Your task to perform on an android device: I want to listen to my speech on Data Analytics I just recorded.
Image 0: 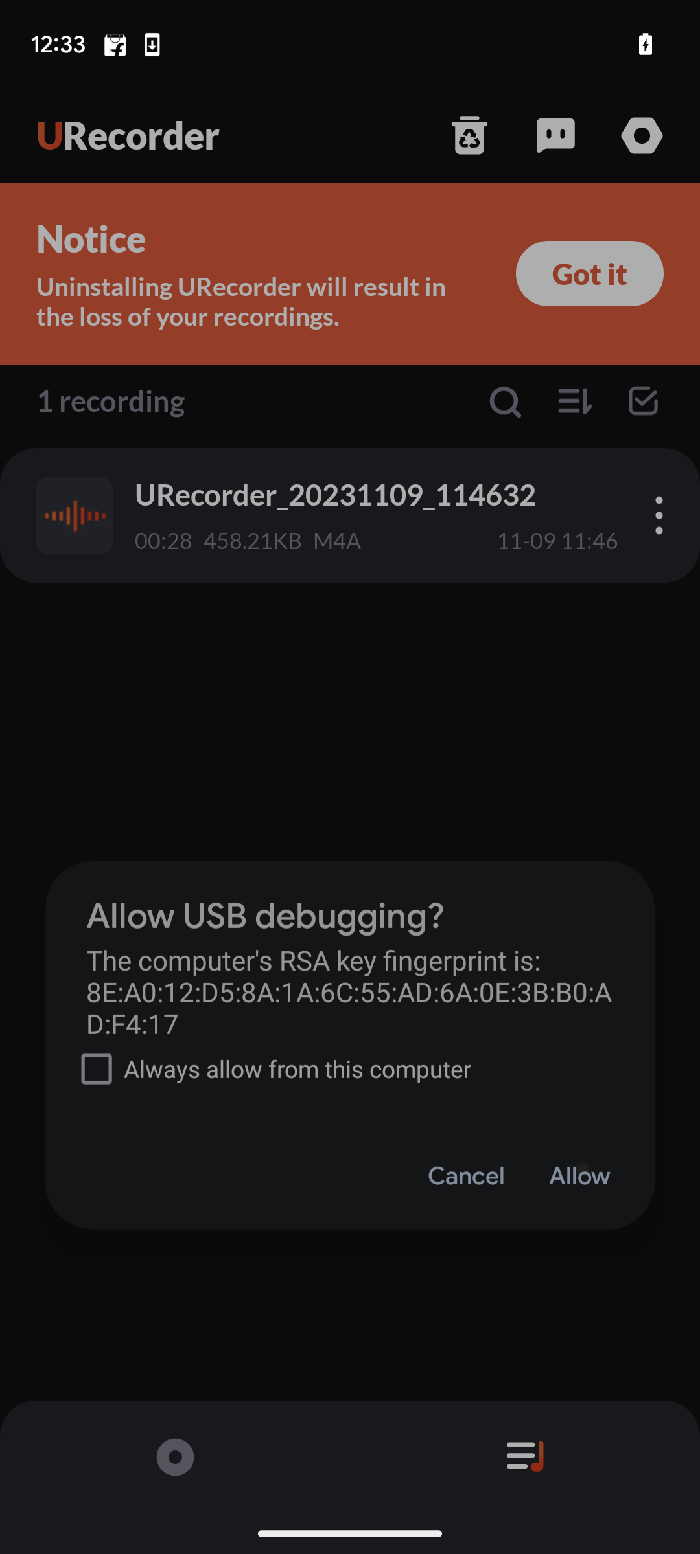
Step 0: wait
Image 1: 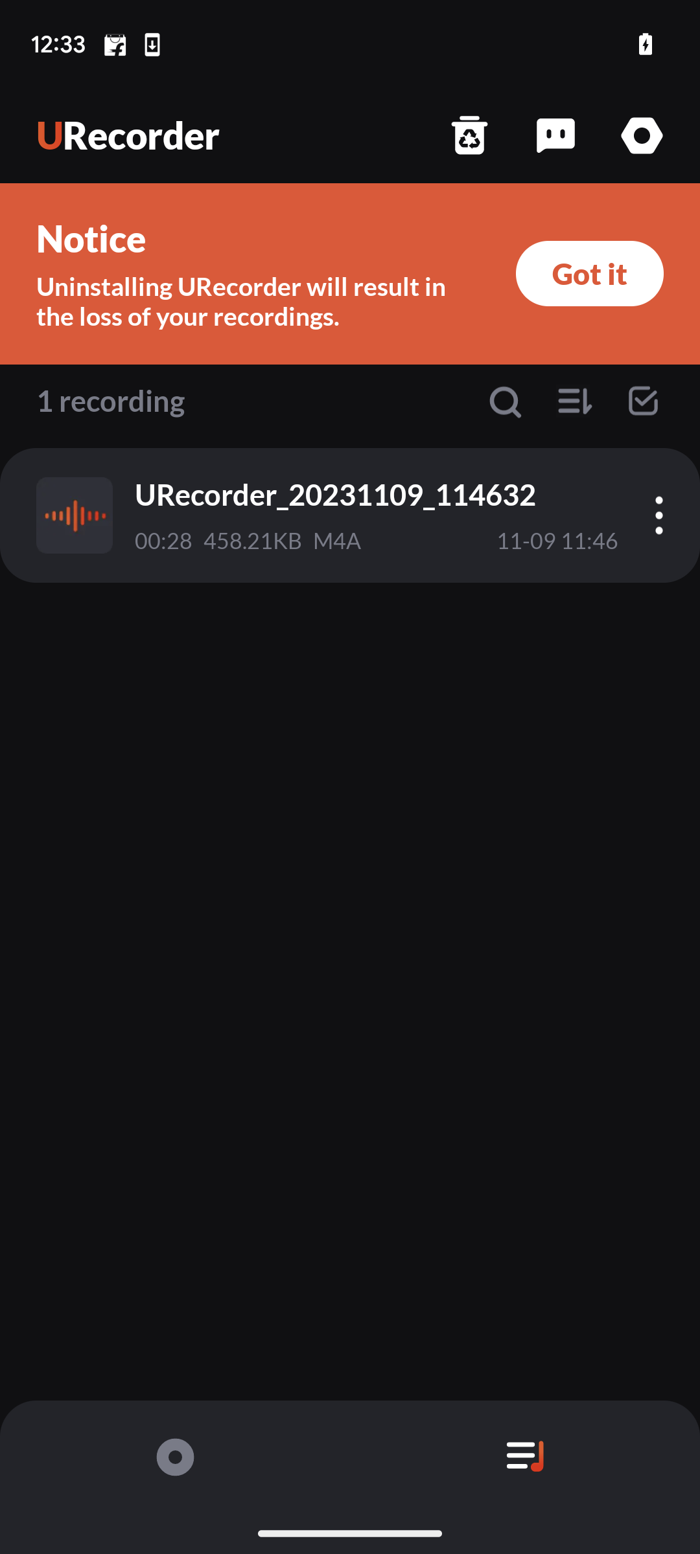
Click on the recording I just recorded.
Step 1: click (350, 515)
Image 2: 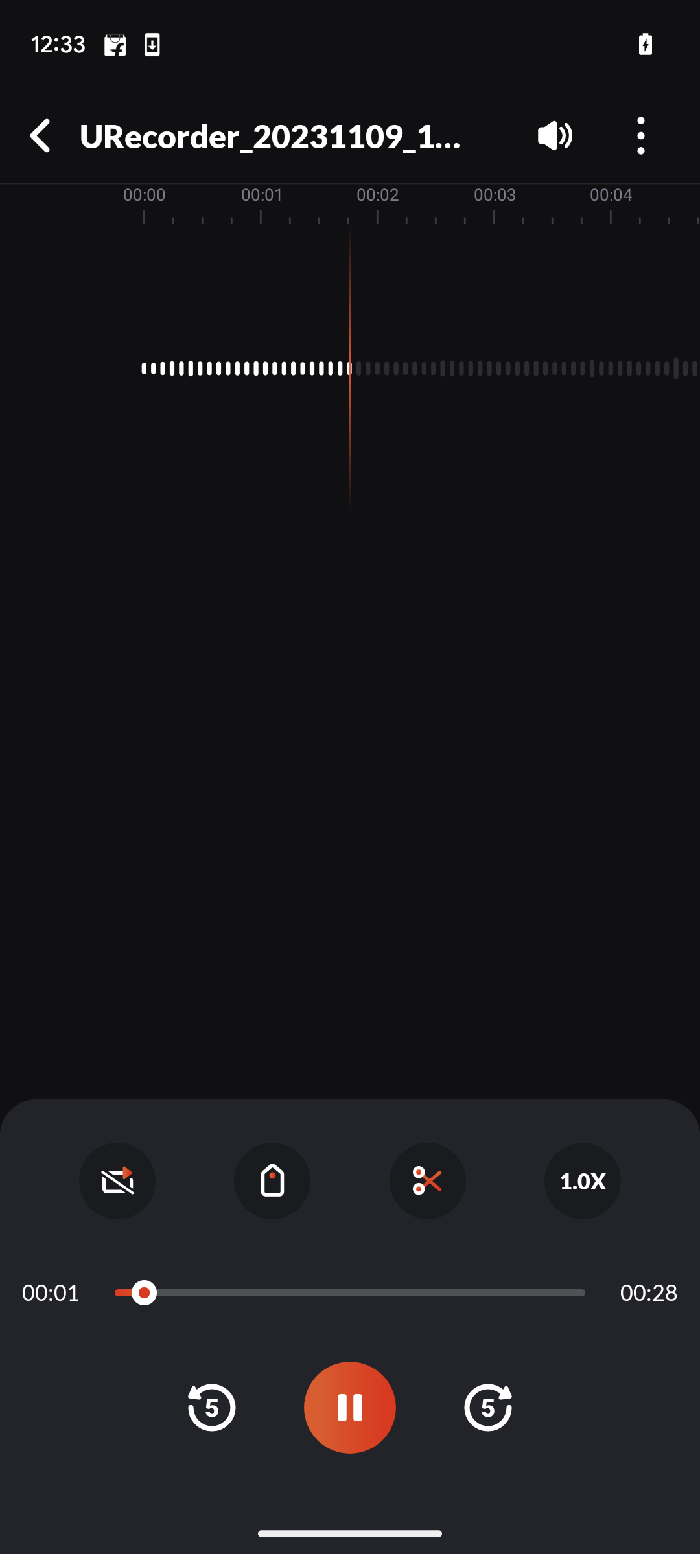
Click on the recording I just recorded.
Step 2: wait